Your task to perform on an android device: Filter the search for laptop accessories by the HP & Dell brand on the Flipkart app.
Image 0: 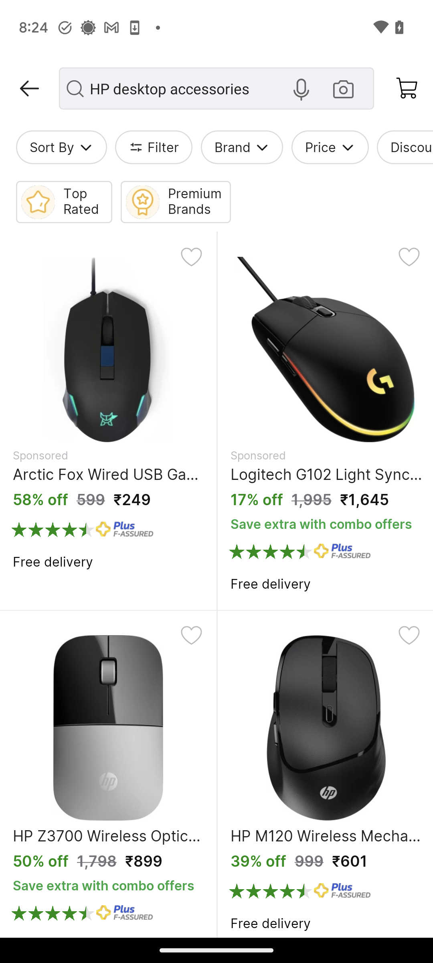
Click on the filter tab below the search bar.
Step 0: click (163, 147)
Image 1: 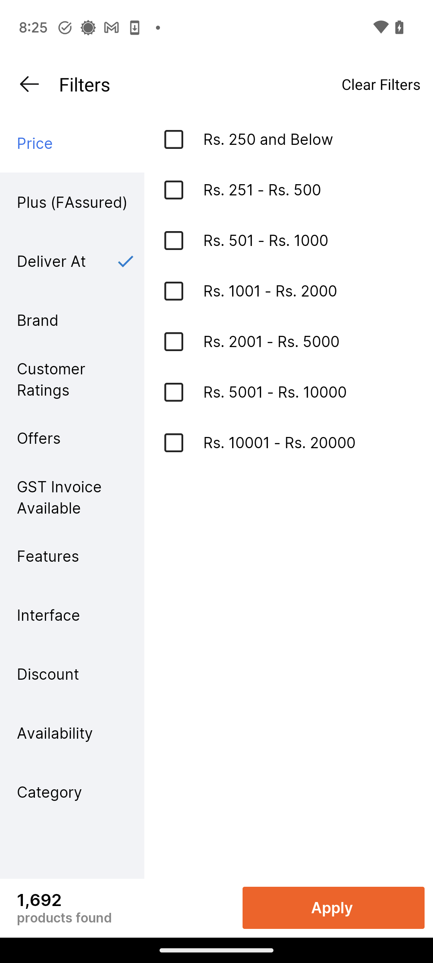
Click on the Brand tab.
Step 1: click (72, 320)
Image 2: 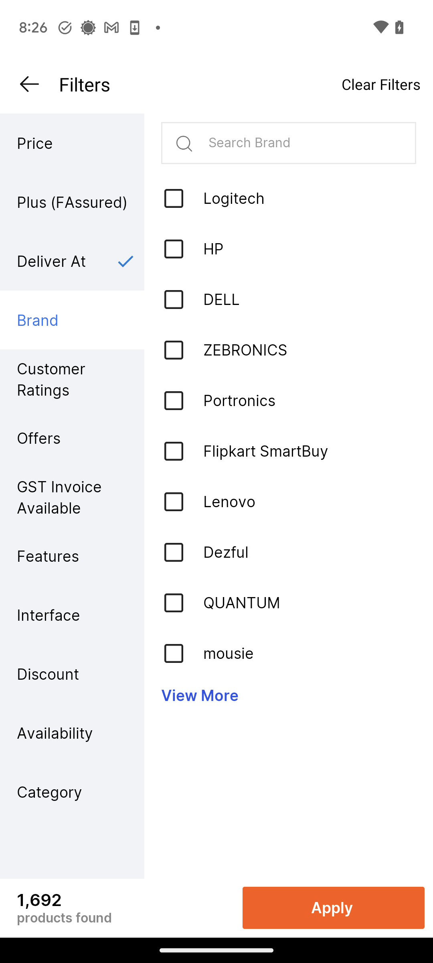
Select the HP & Dell brands.
Step 2: click (308, 299)
Image 3: 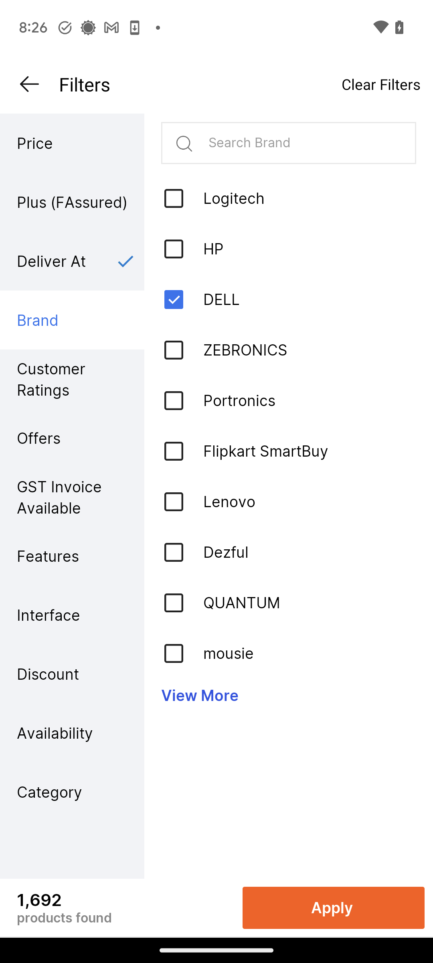
Select the HP & Dell brands.
Step 3: click (308, 248)
Image 4: 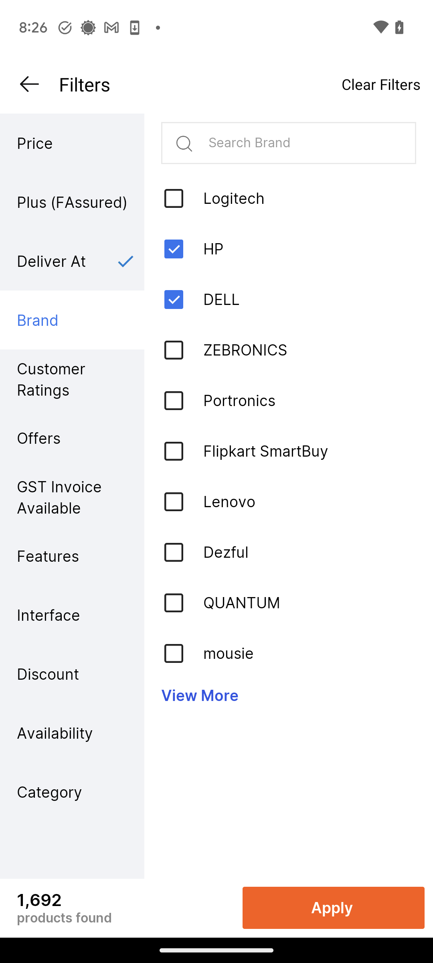
Click on the Apply at the bottom of the screen.
Step 4: click (334, 908)